Your task to perform on an android device: In the Fresh to home app , check the special offers available .
Image 0: 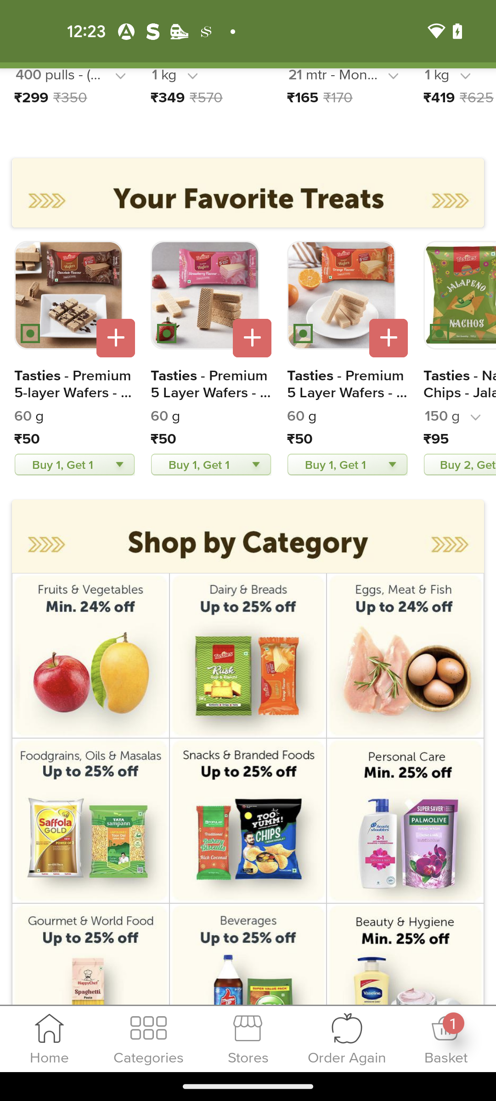
Open the fresh to home app
Step 0: open app "Freshtohome"
Image 1: 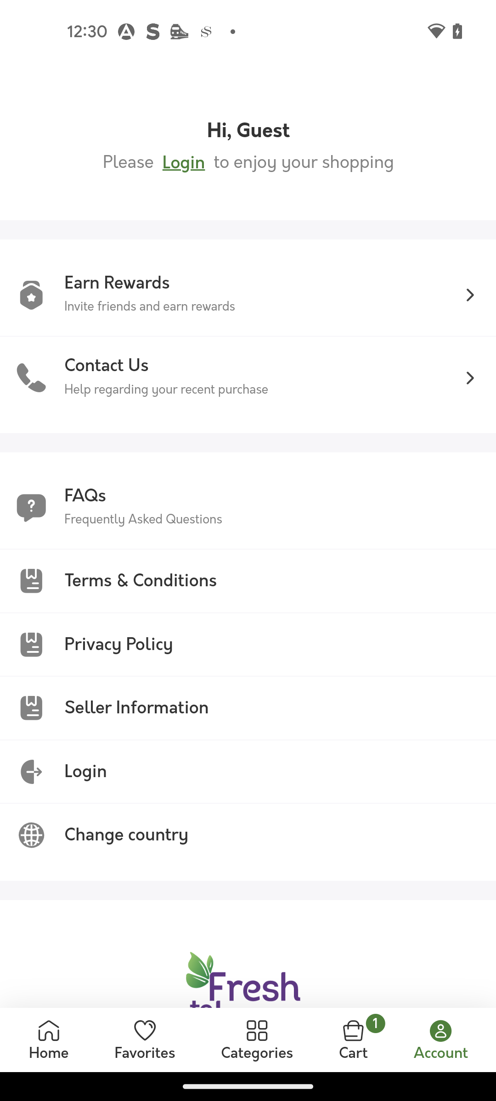
Go to the home section
Step 1: click (48, 1040)
Image 2: 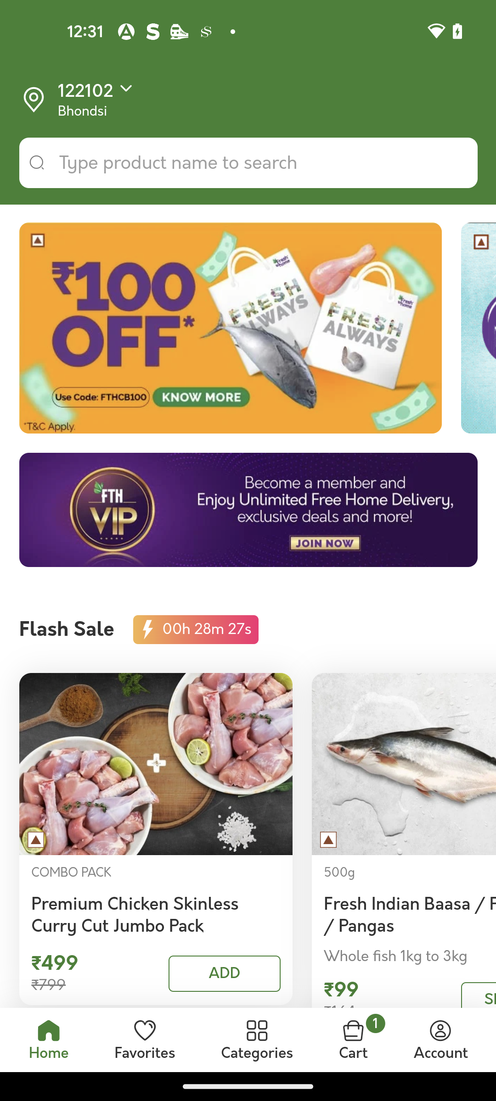
Click on the 100 rs off special offer below the search bar
Step 2: click (231, 328)
Image 3: 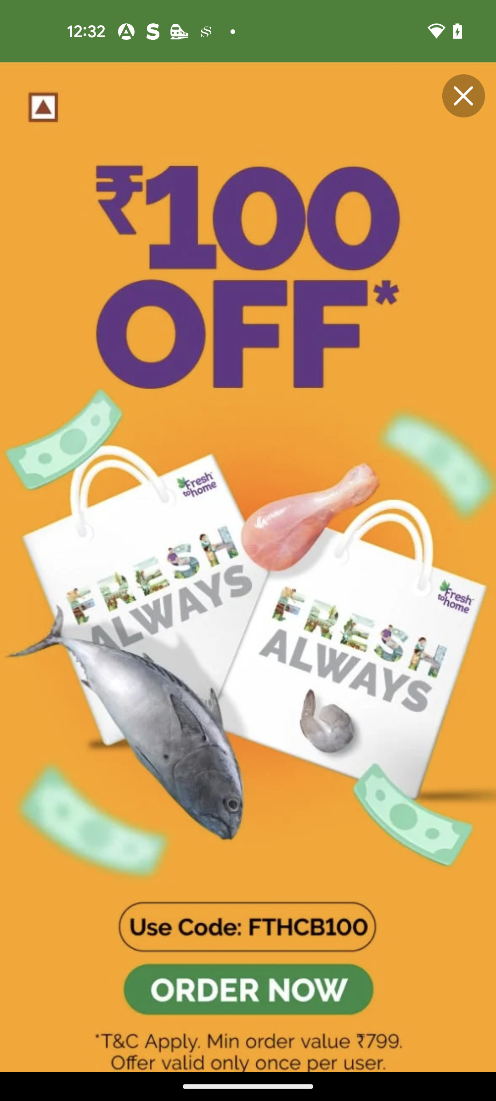
Click on the order now button
Step 3: click (249, 567)